Your task to perform on an android device: Go to the Shopsy app and search for the stainless steel hook rail door mount for the kitchen.
Image 0: 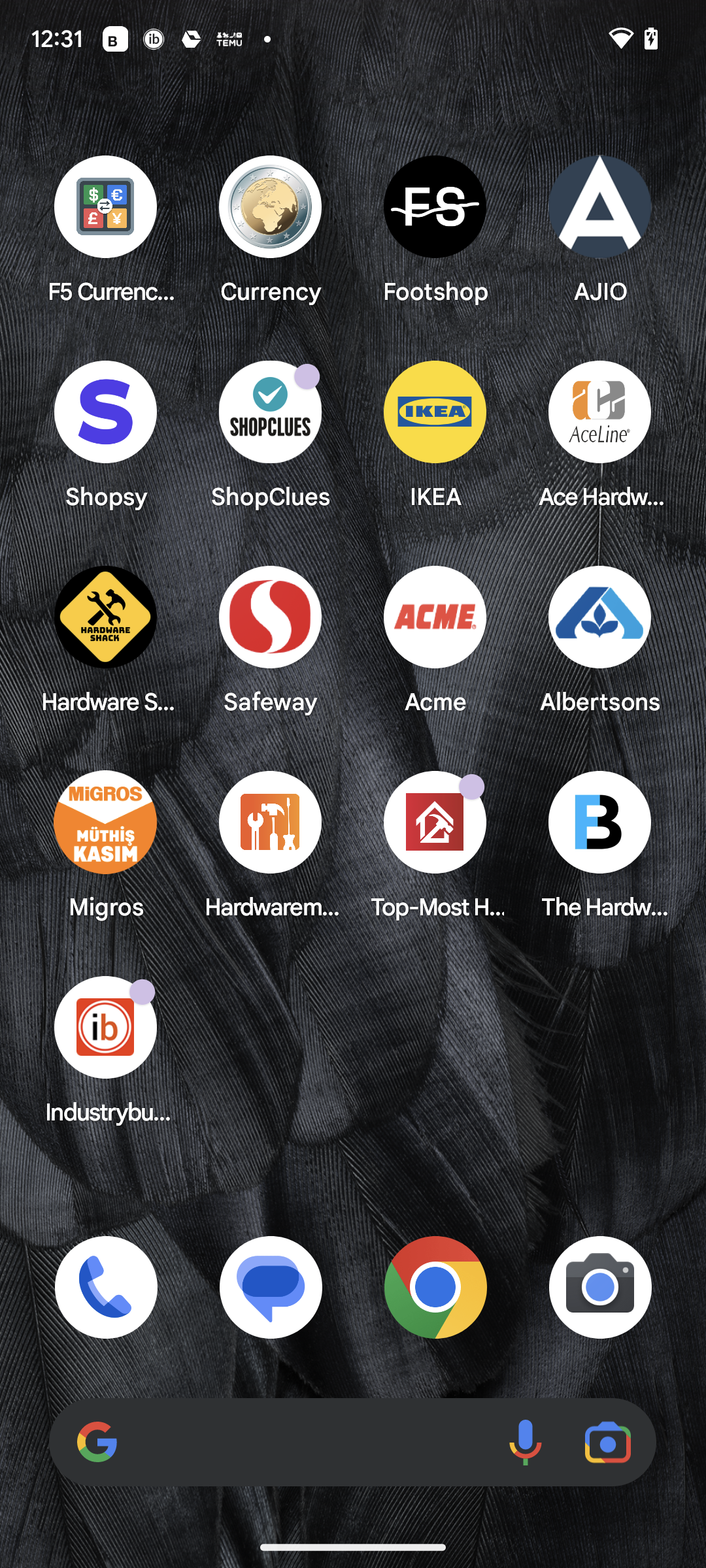
Open the Shopsy app.
Step 0: open app "Shopsy"
Image 1: 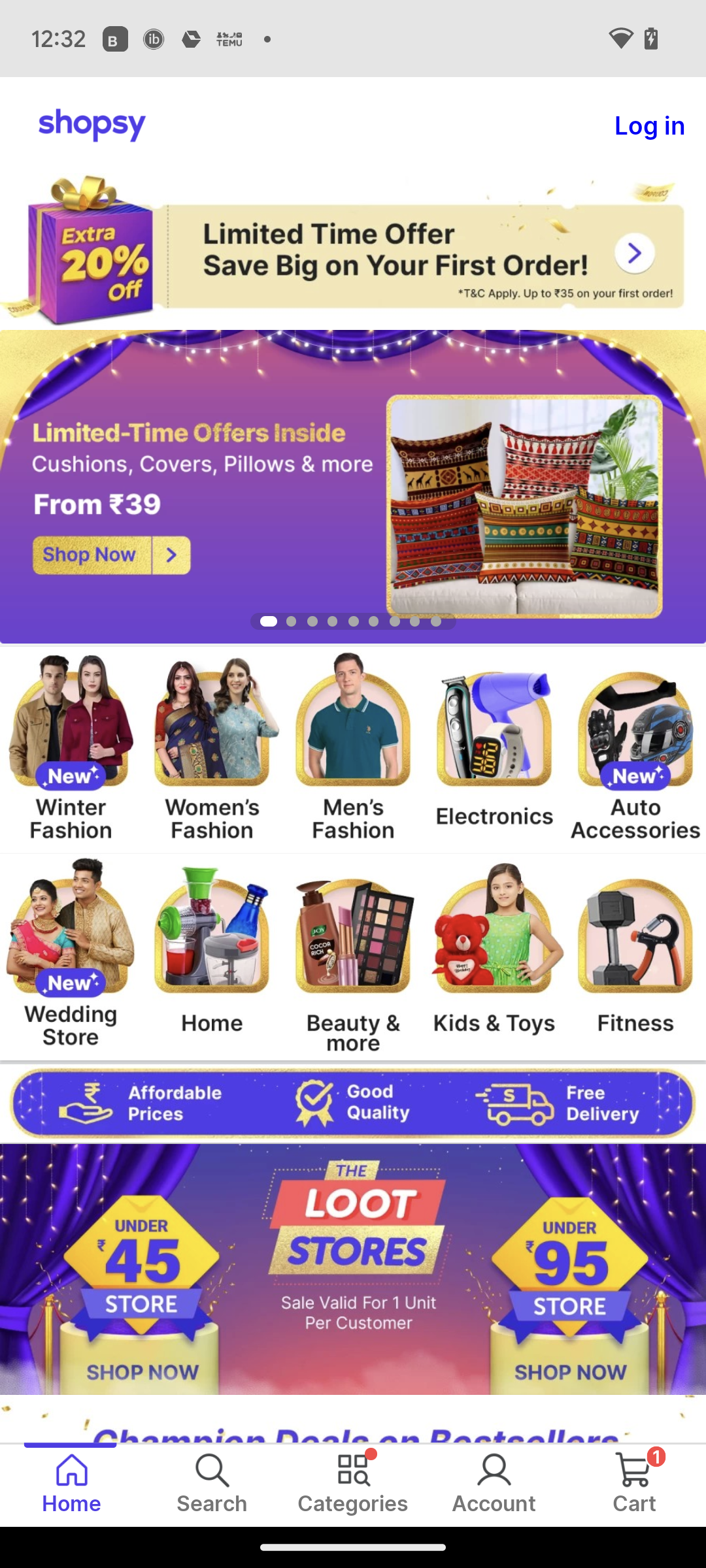
Click on search icon at the bottom of the screen.
Step 1: click (212, 1506)
Image 2: 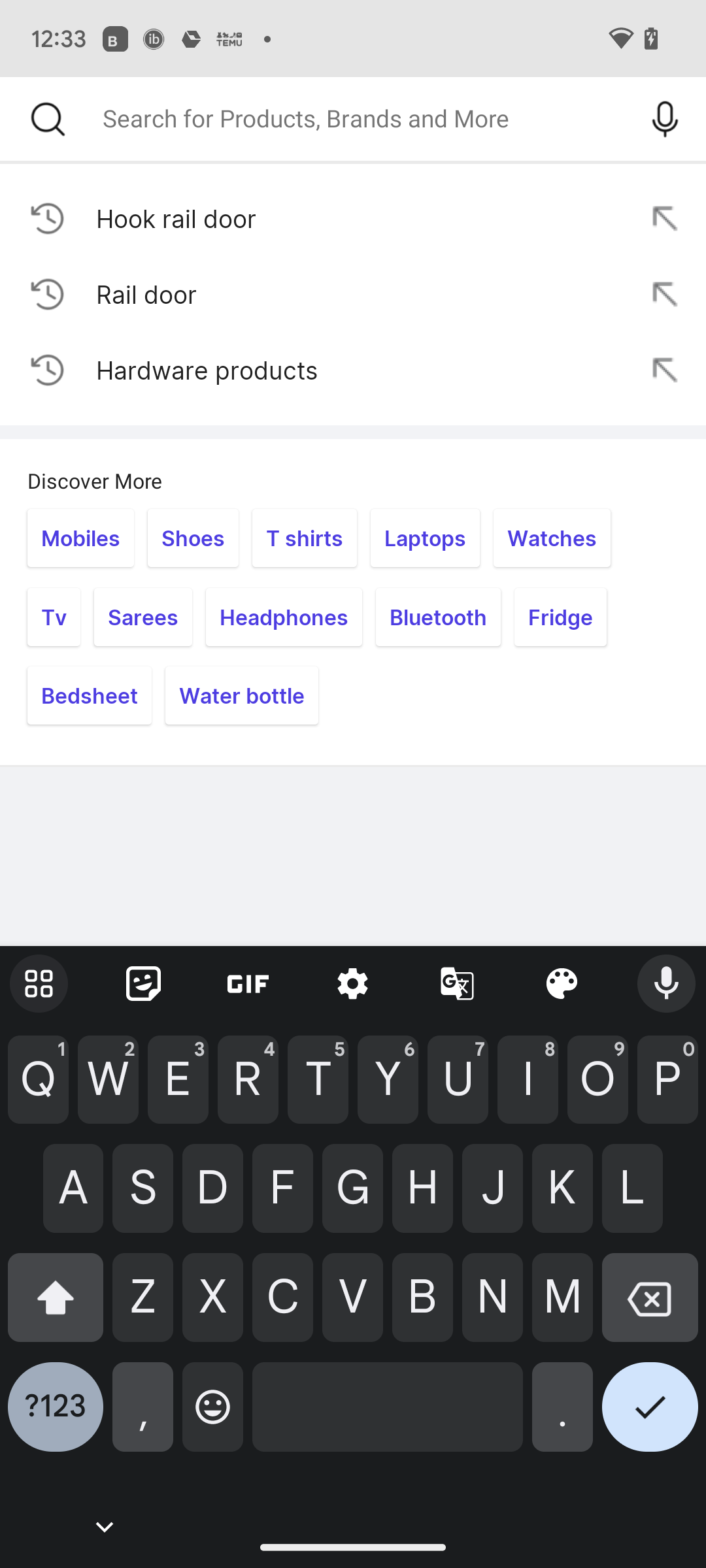
Type rail door mount in the search bar.
Step 2: type "rail door mount"
Image 3: 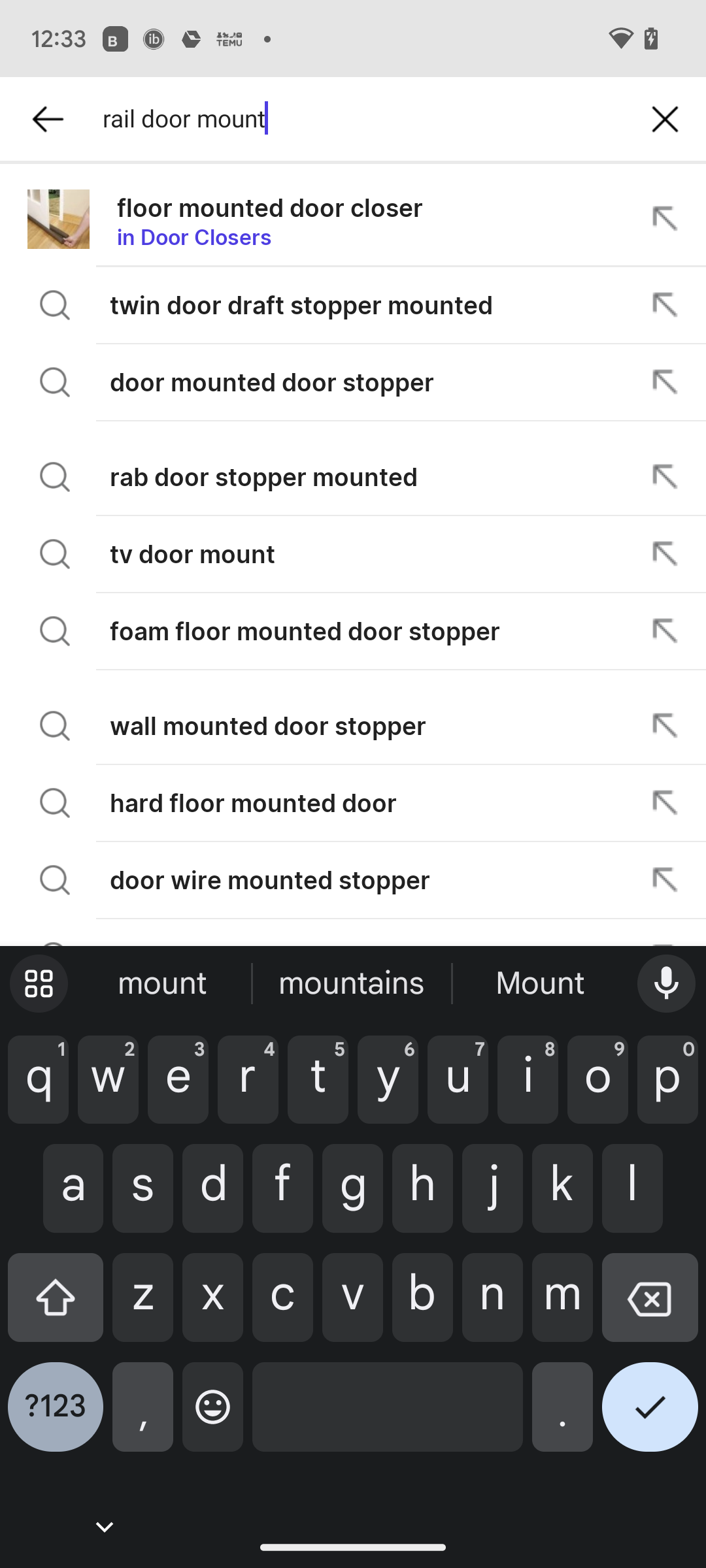
Click on the tick icon at the bottom right corner of the scree.
Step 3: click (650, 1417)